Your task to perform on an android device: Open the TeraBox app and share the password file to dbwscratch.test.id9@gmail.com
Image 1: 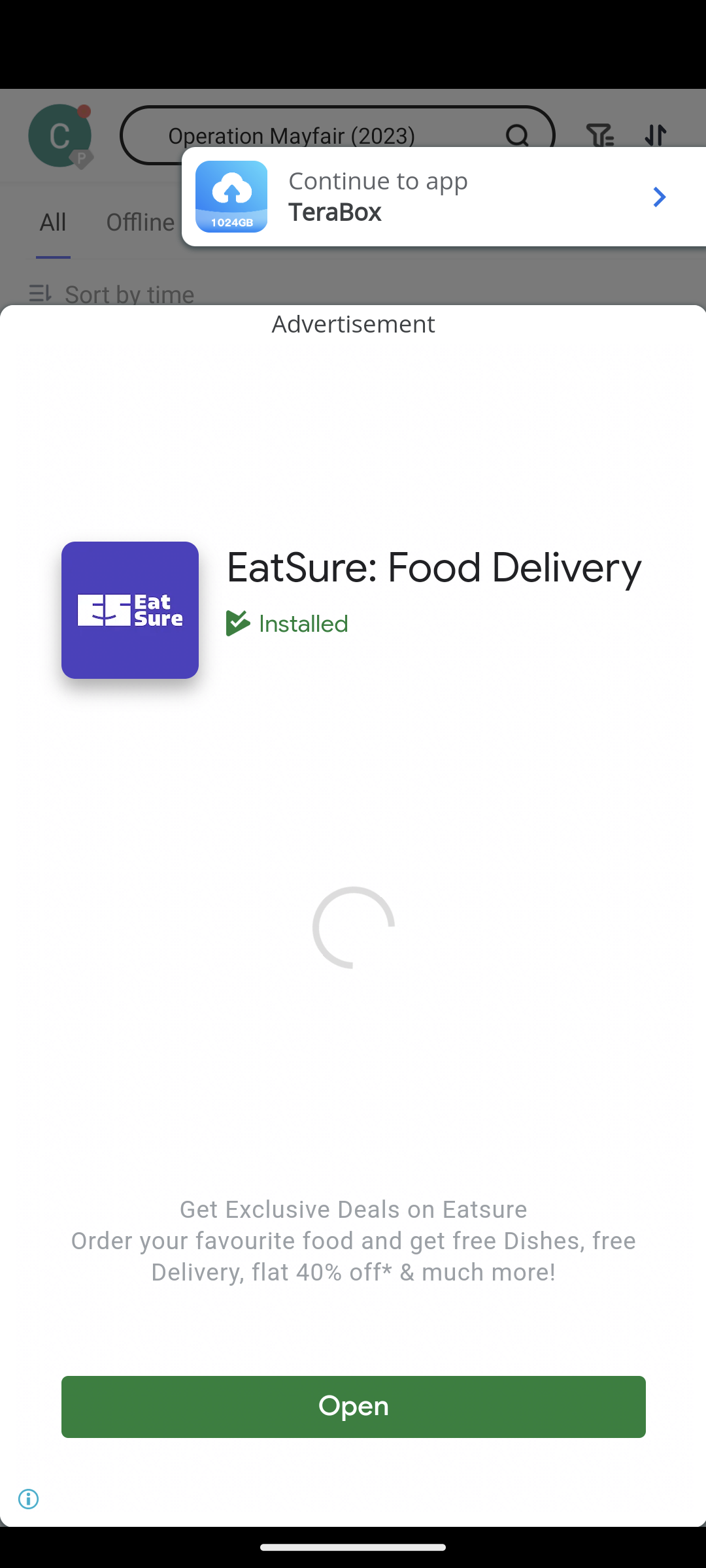
Click on the continue to app 
Step 1: click (657, 183)
Image 2: 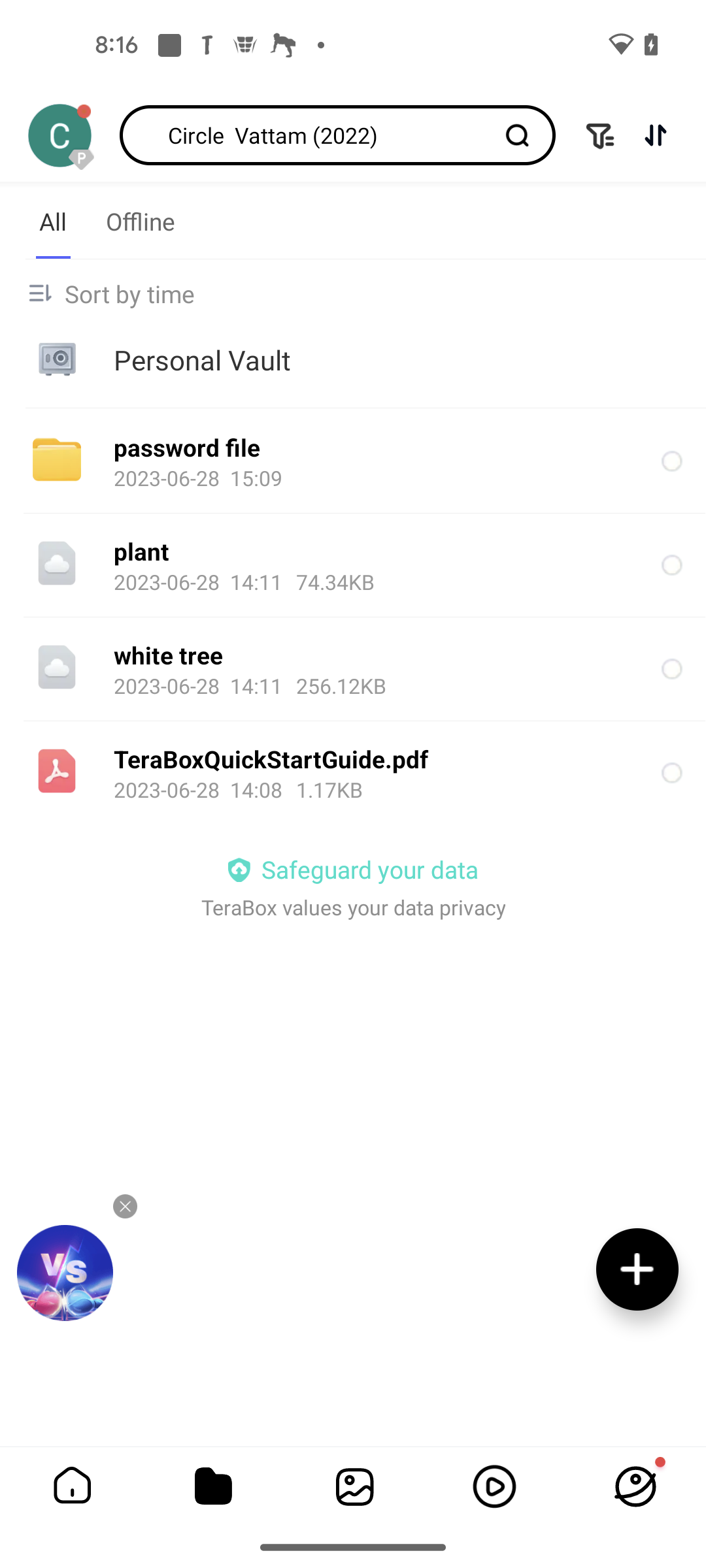
Click on the dot
Step 2: click (671, 461)
Image 4: 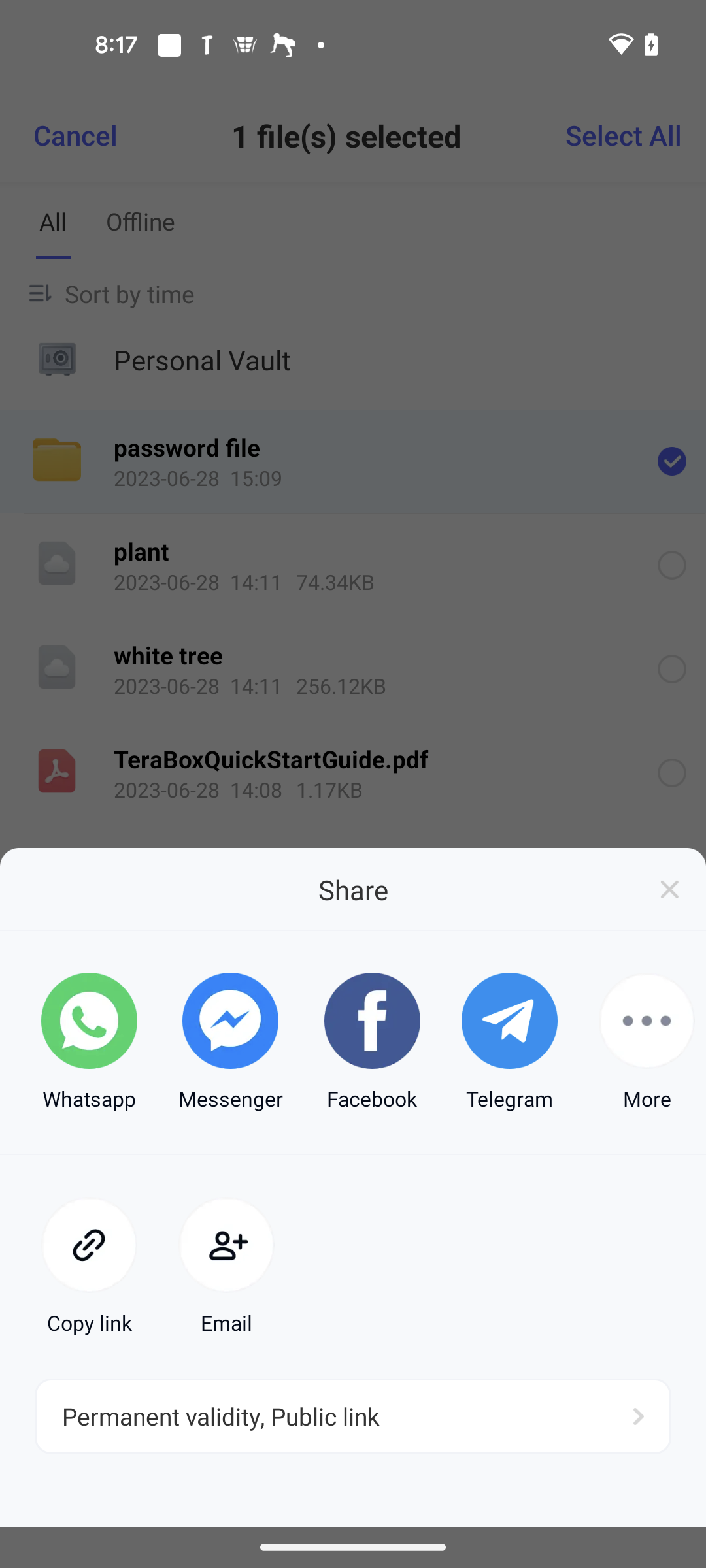
Click on the more option
Step 4: click (647, 1042)
Image 5: 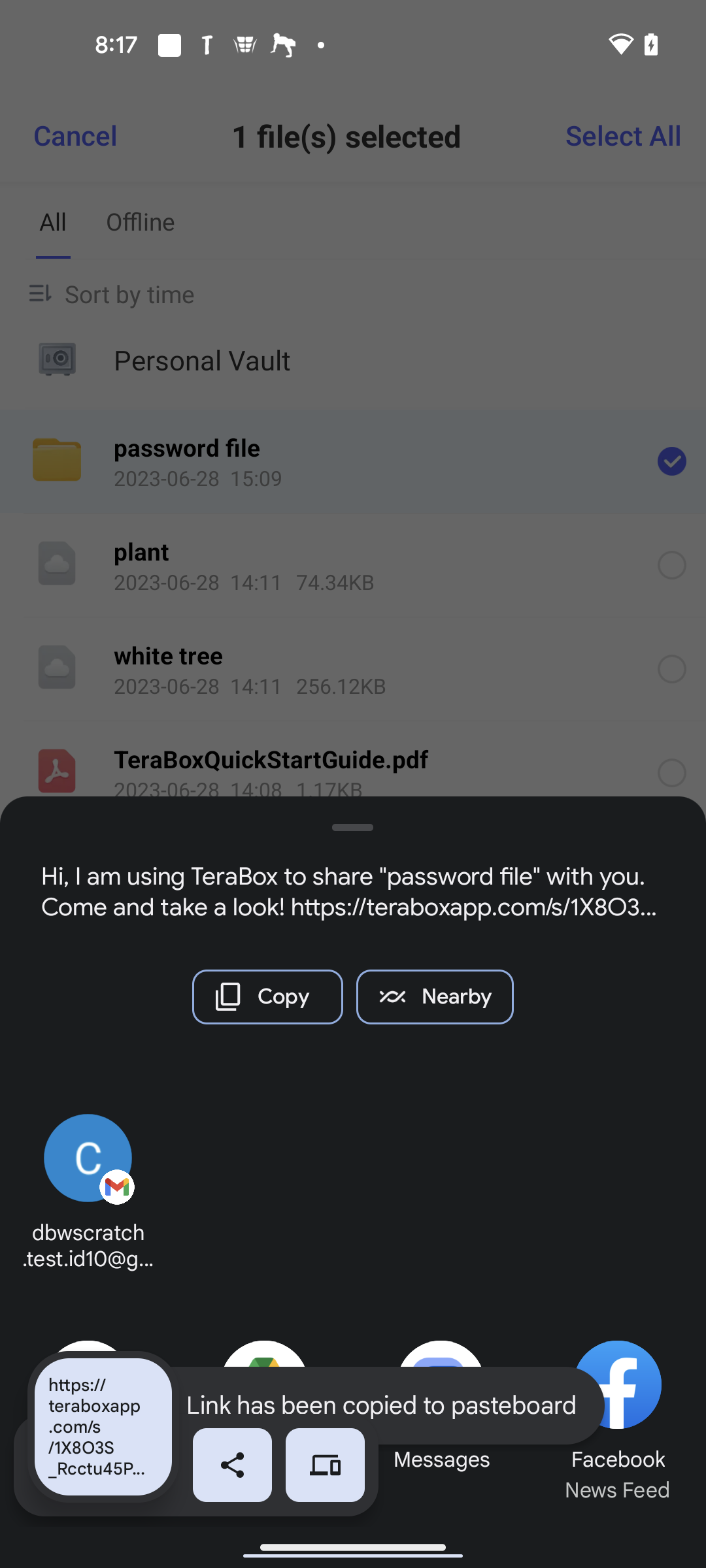
Click on the more option
Step 5: wait
Image 6: 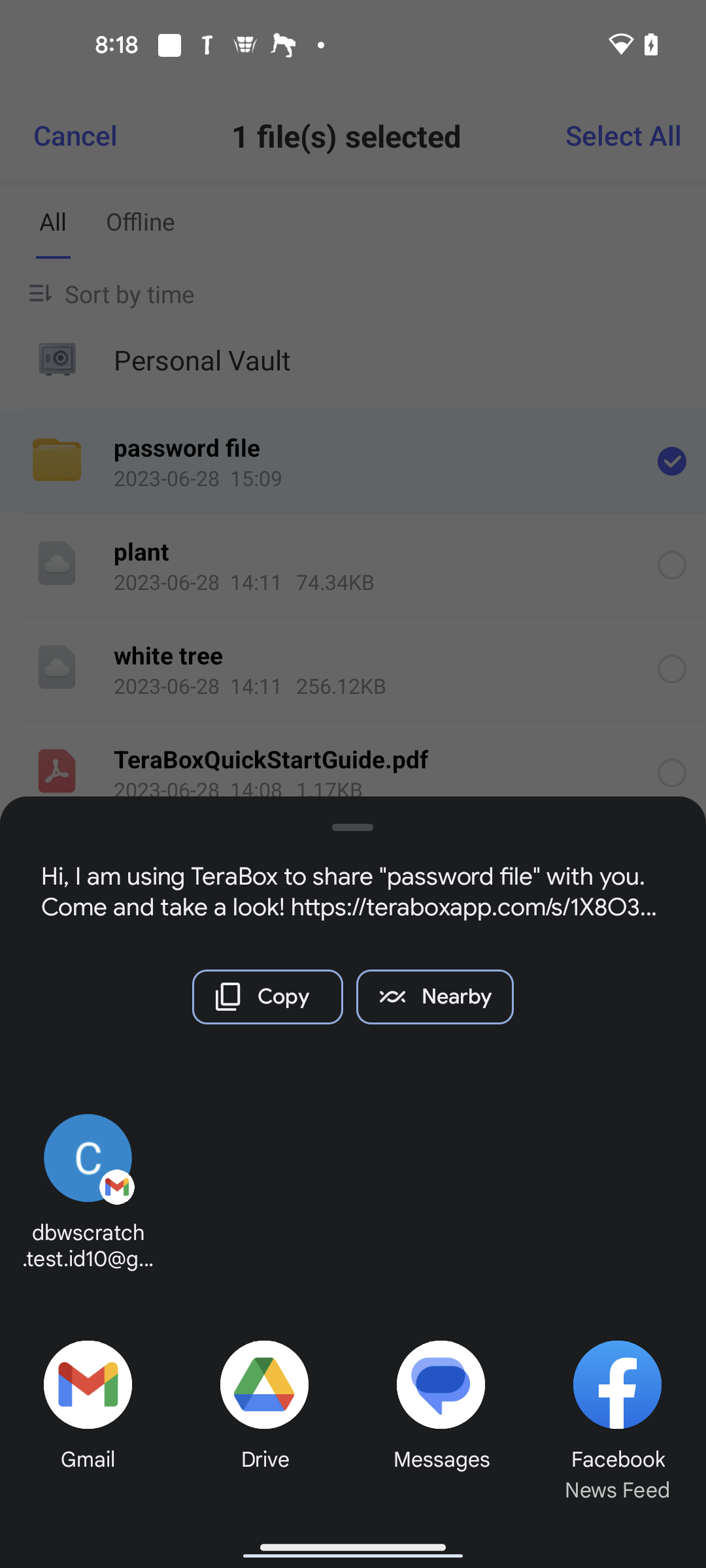
Click on the gmail option 
Step 6: click (88, 1411)
Image 7: 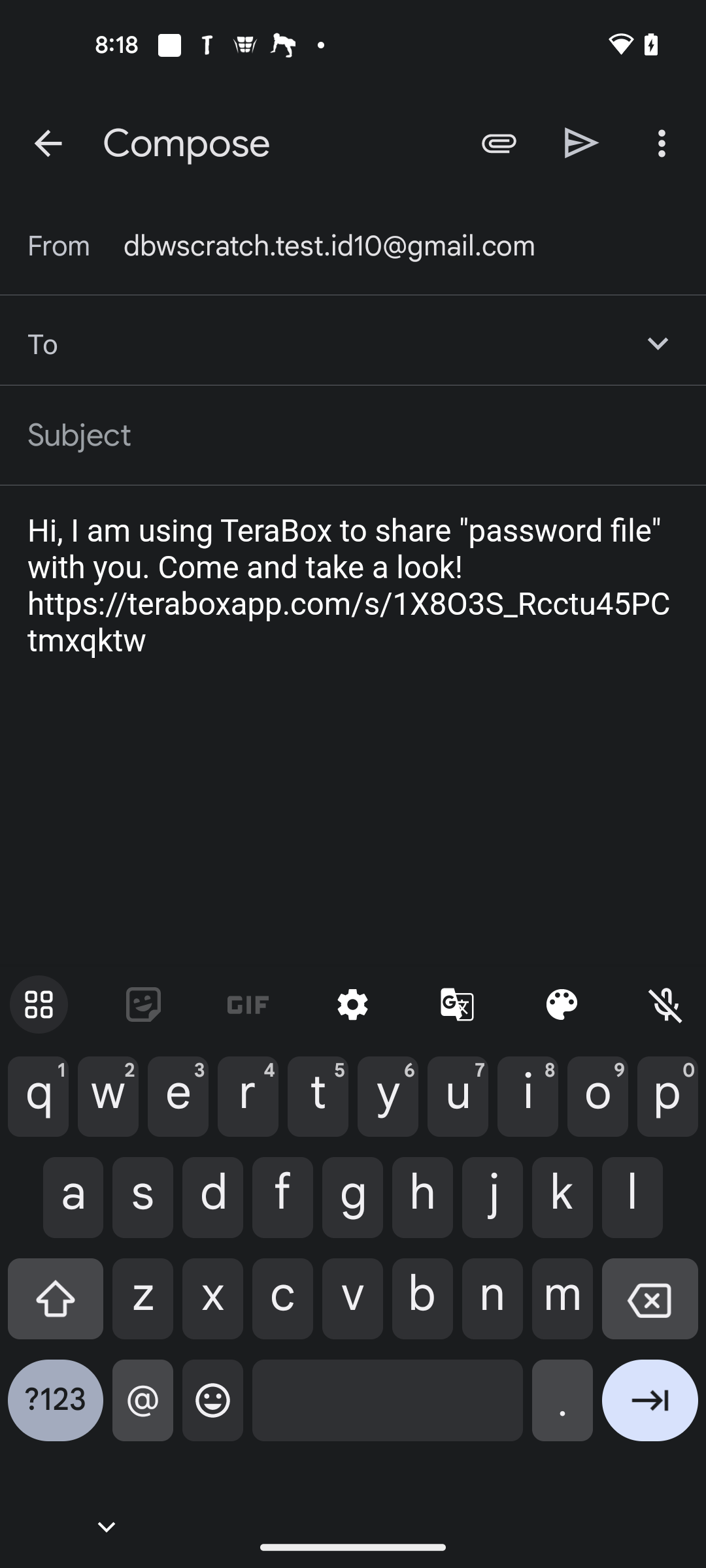
Enter email id dbwscratch.test.id9@gmail.com
Step 7: type " dbwscratch.test.id9@gmail.com"
Image 8: 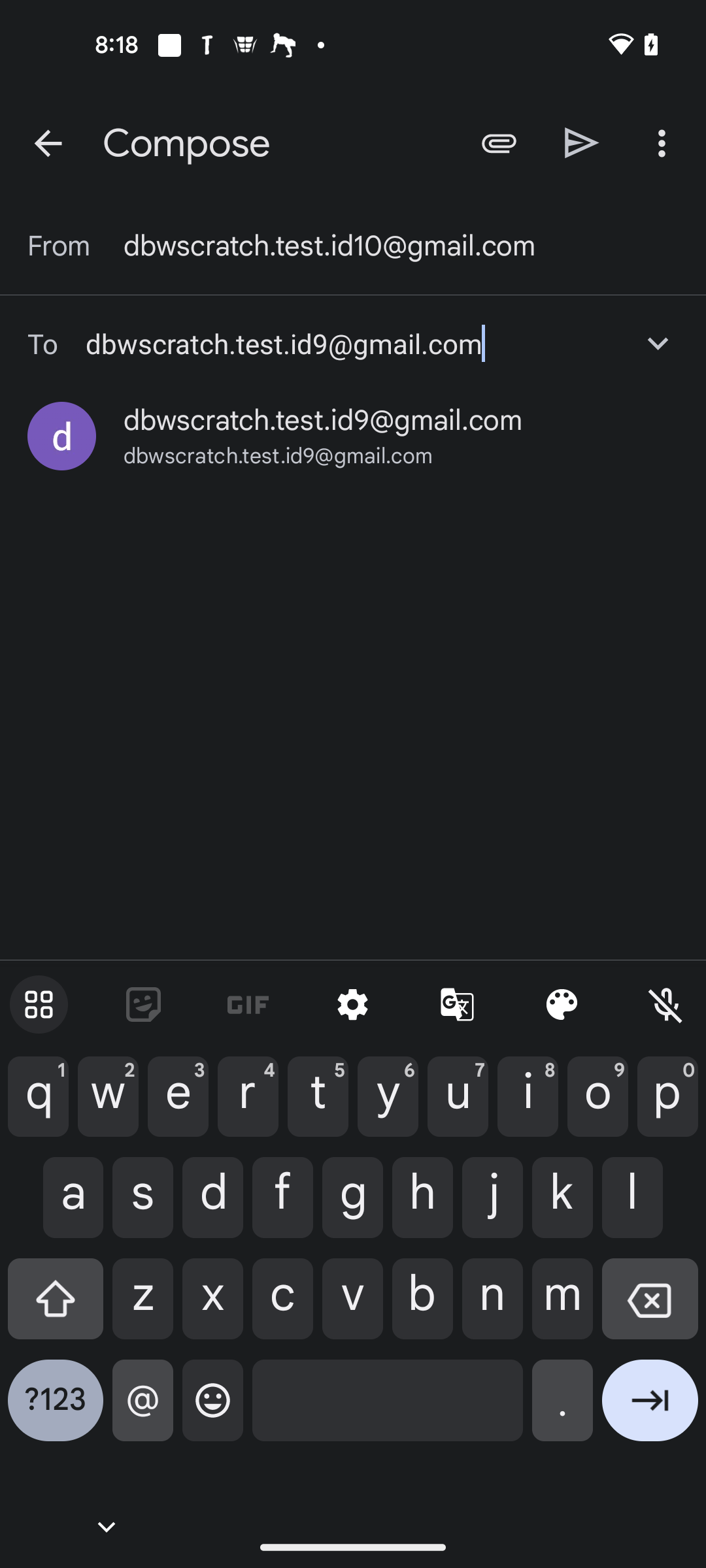
Click on the send icon 
Step 8: click (582, 142)
Image 9: 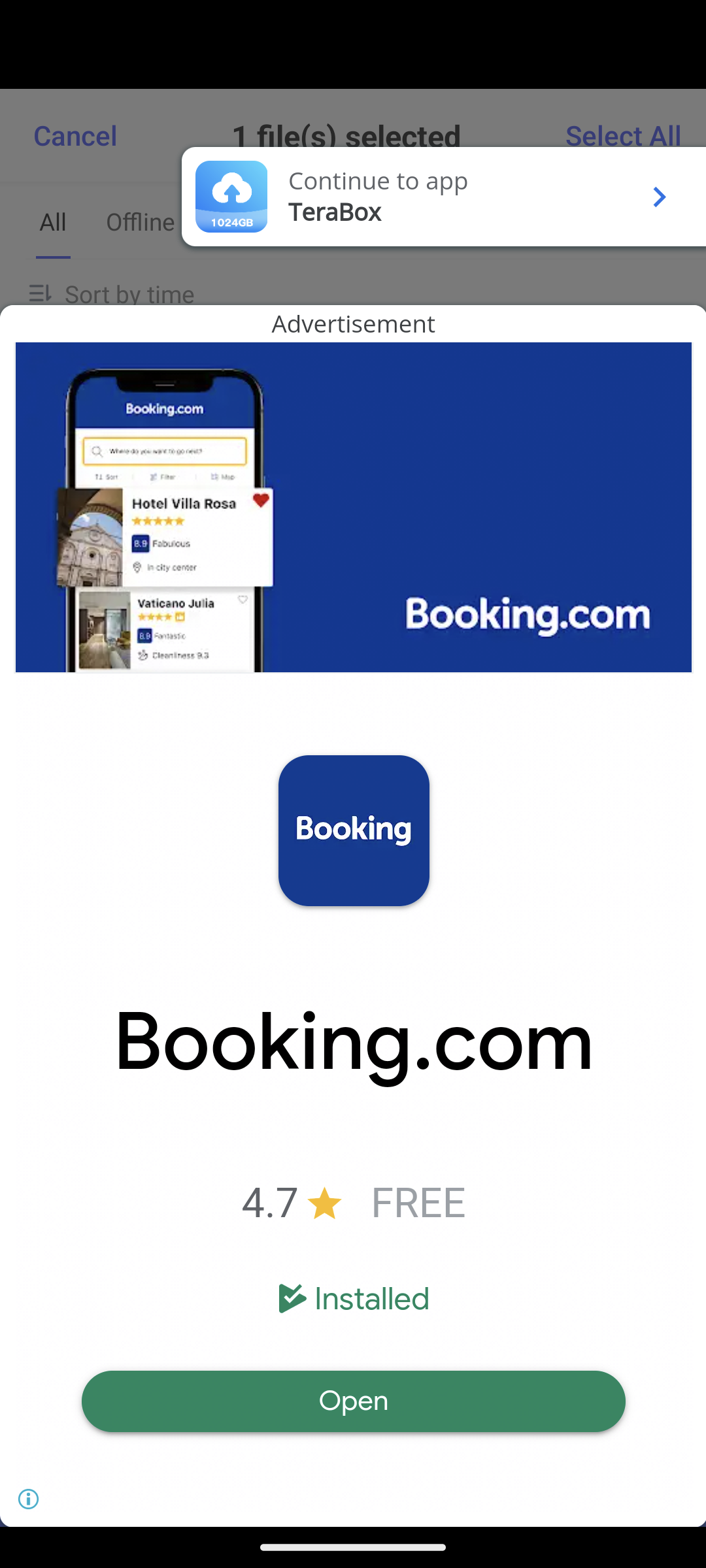
Click on the continue to app
Step 9: click (378, 181)